Your task to perform on an android device: I want to renovate my living room so search for high gloss tiles in the MyWarehouse app.
Image 1: 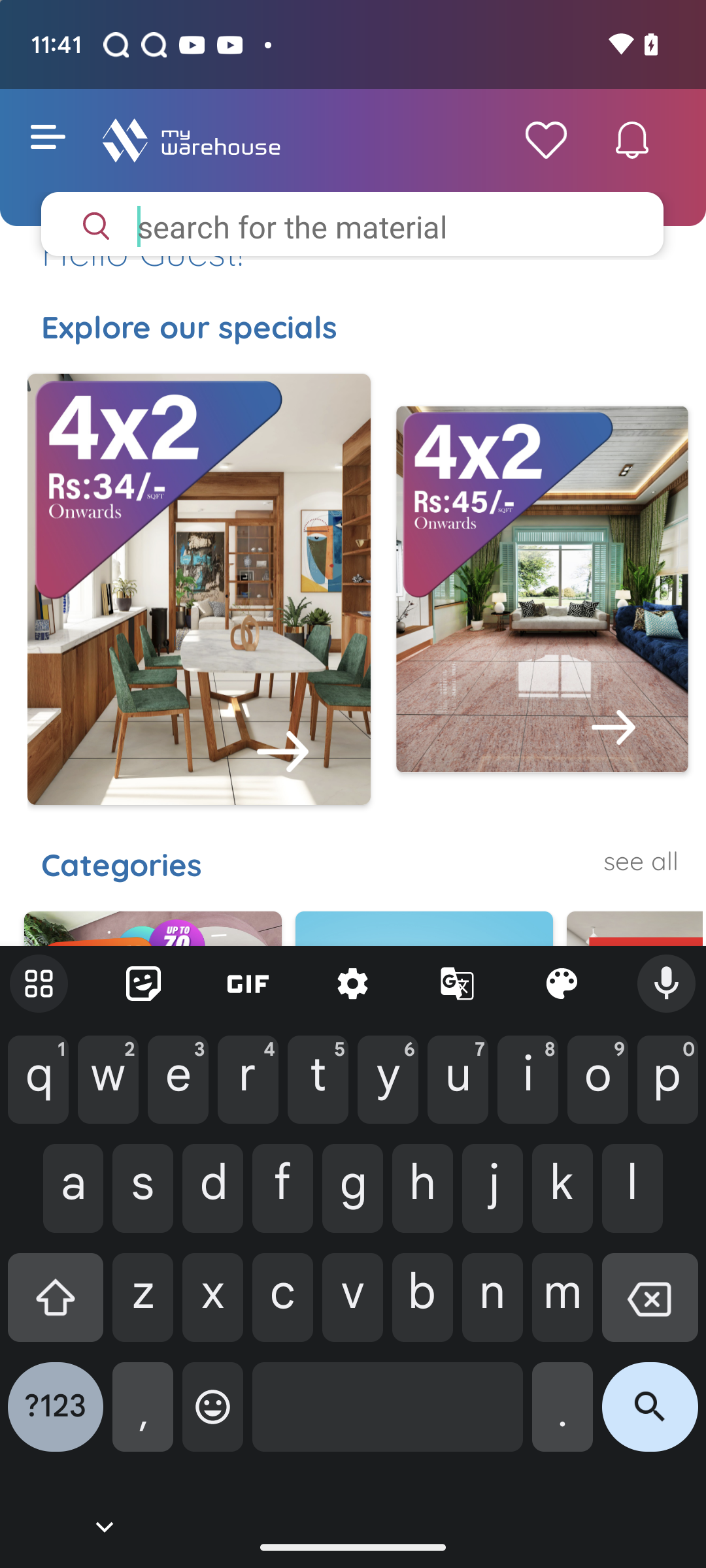
Enter high gloss tiles in the search textbox
Step 1: type "High gloss tiles"
Image 2: 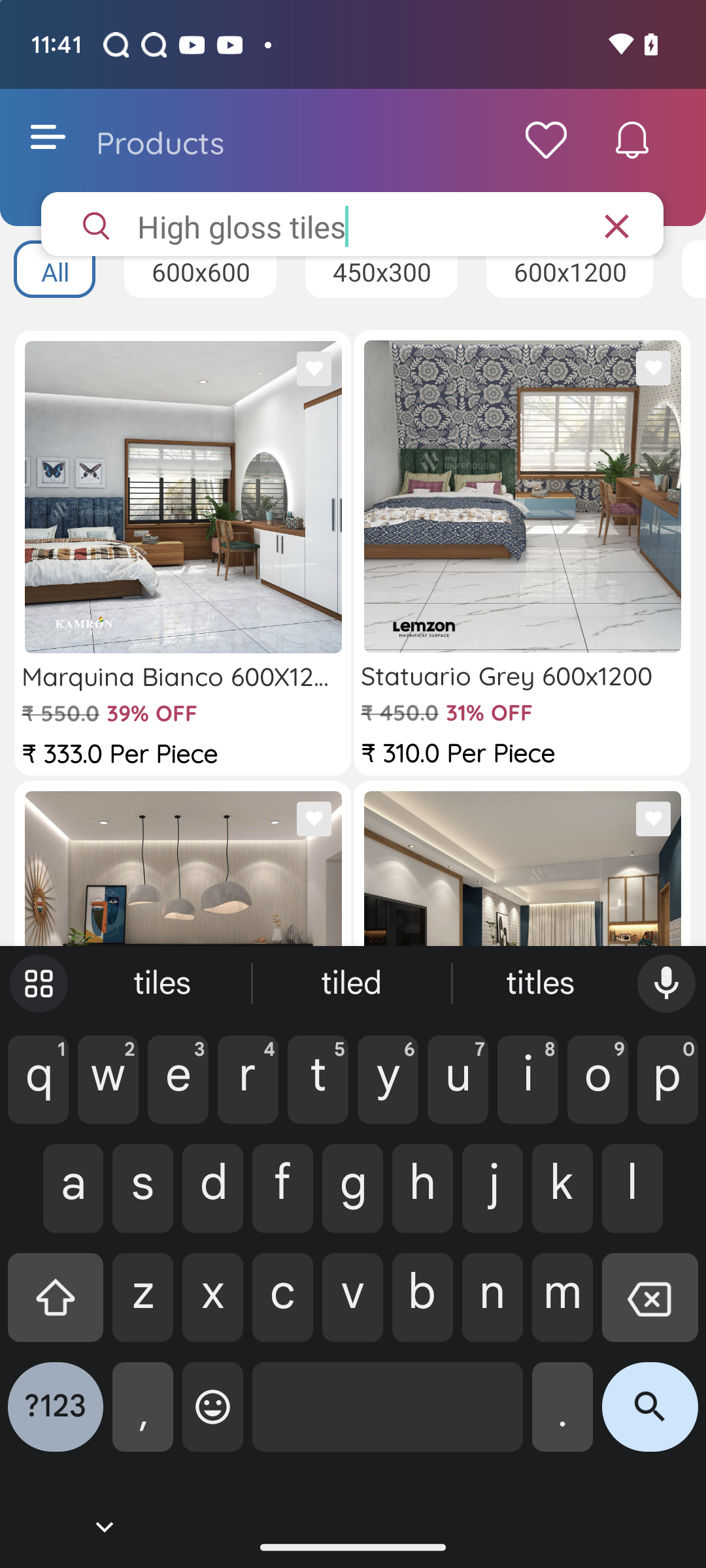
Enter high gloss tiles in the search textbox
Step 2: wait